Your task to perform on an android device: I would want to identify the plants by snapping a picture of them on the Leaf Snap app to learn about which species they are.
Image 0: 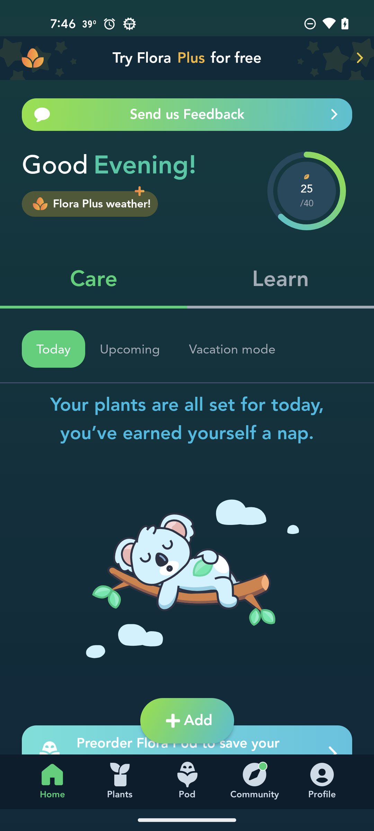
open the Leaf snap app
Step 0: open app "LeafSnap"
Image 1: 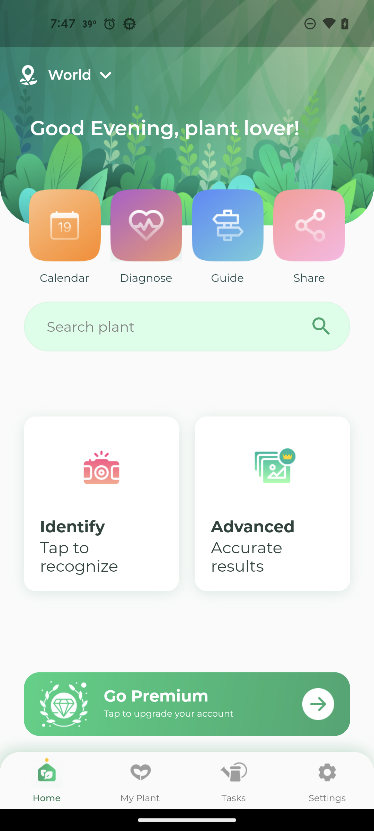
Click on the Identify option 
Step 1: click (101, 504)
Image 2: 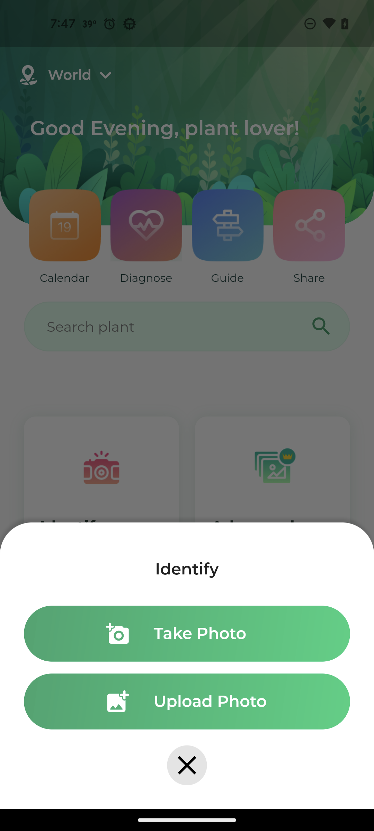
Click on the take photo option 
Step 2: click (187, 633)
Image 3: 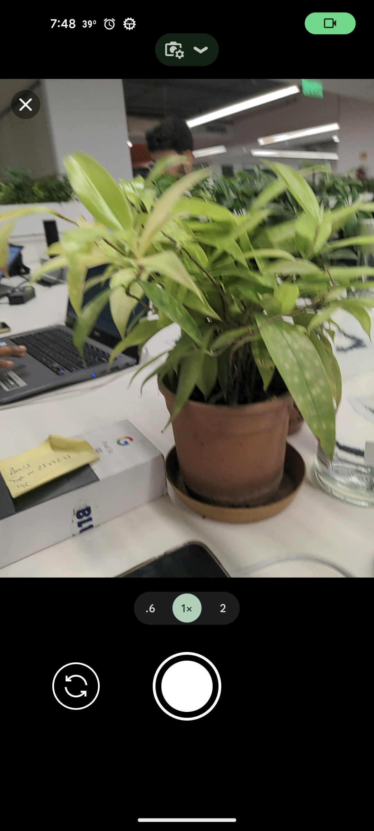
Click on the button 
Step 3: click (187, 686)
Image 4: 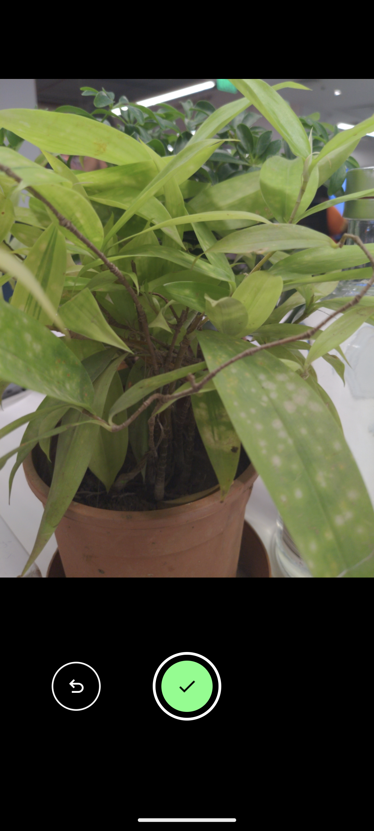
Click on the tick button 
Step 4: click (187, 686)
Image 5: 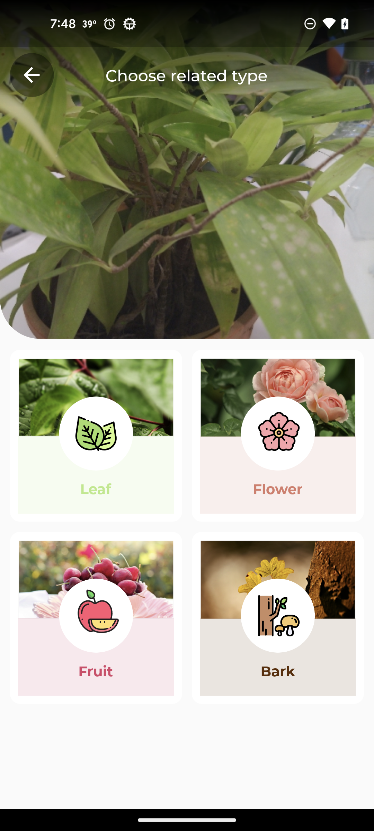
Click on the Leaf section 
Step 5: click (96, 436)
Image 6: 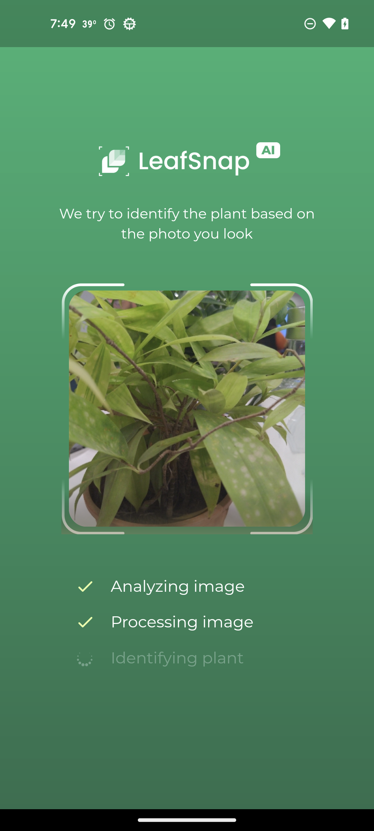
Click on the Leaf section 
Step 6: wait